Your task to perform on an android device: I want to use wps office app to save presentation file 
Image 0: 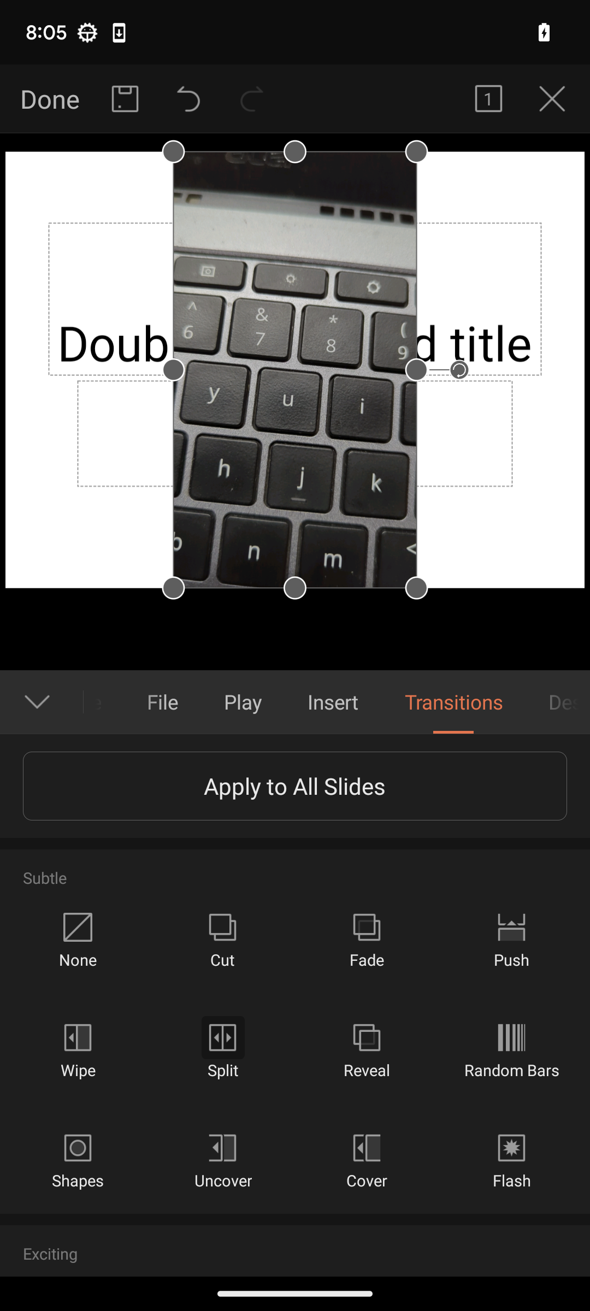
click on the floppy disk icon ( save button ) at upper left corner of the screen 
Step 0: click (125, 99)
Image 1: 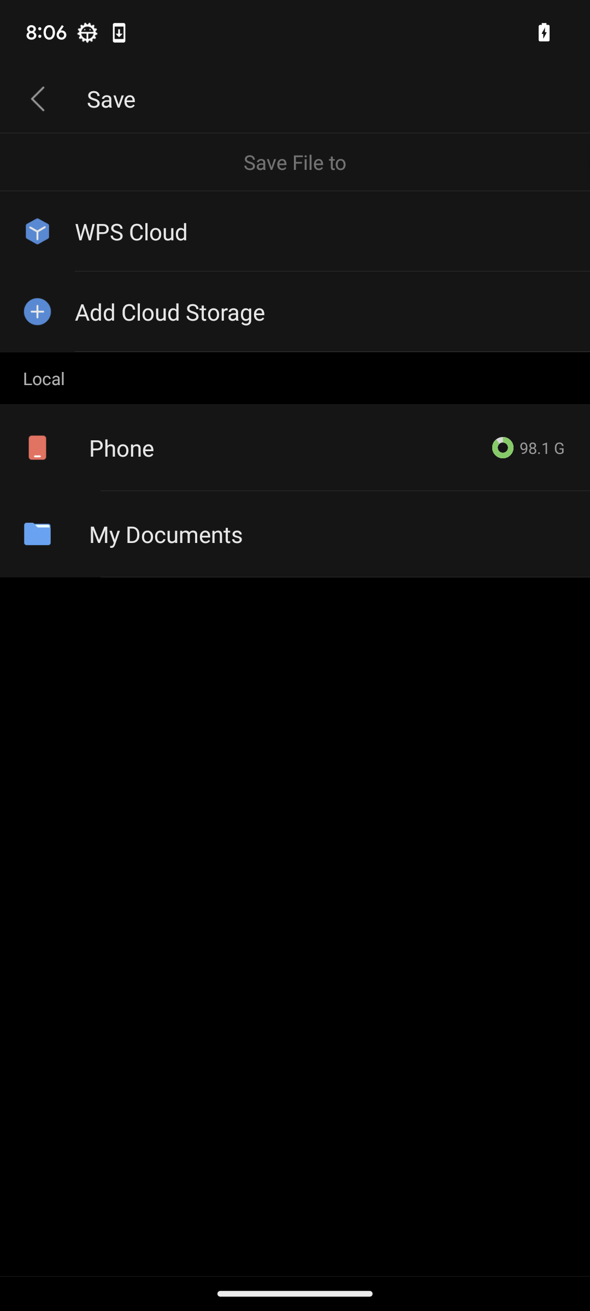
choose third option (phone) at the screen to save a file 
Step 1: click (191, 465)
Image 2: 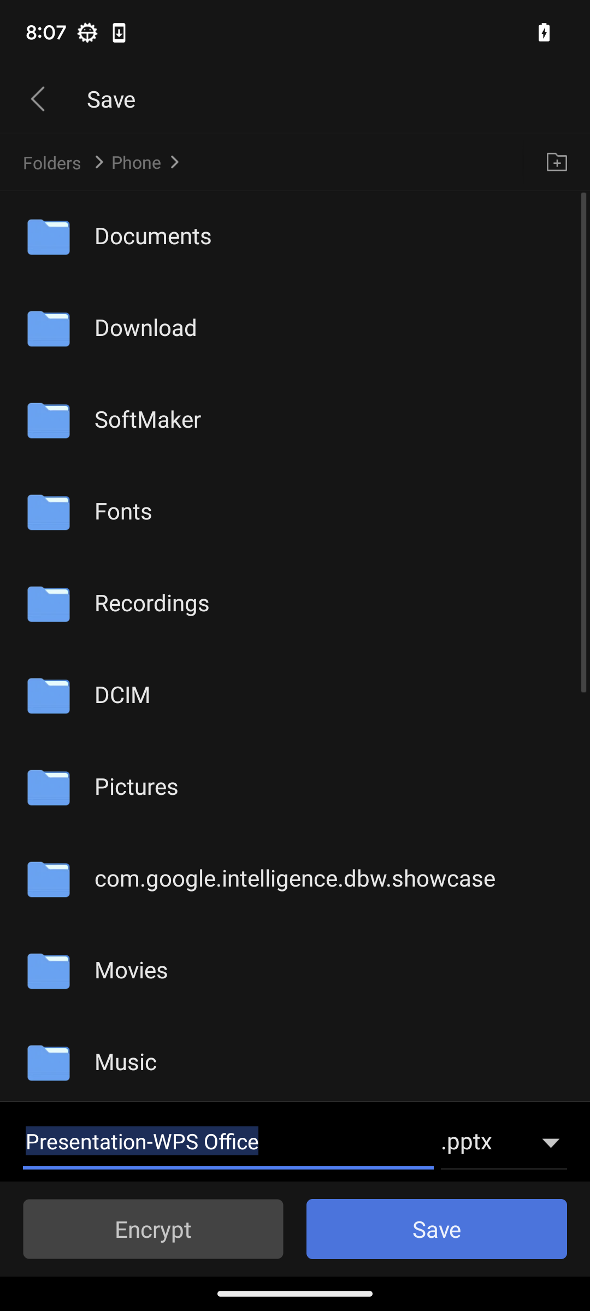
click on save button at lower right corner of the screen to save a file 
Step 2: click (436, 1229)